Your task to perform on an android device: I want to start the stopwatch in the Alarm Clock Xtreme app to see who will win the current gym competition.
Image 0: 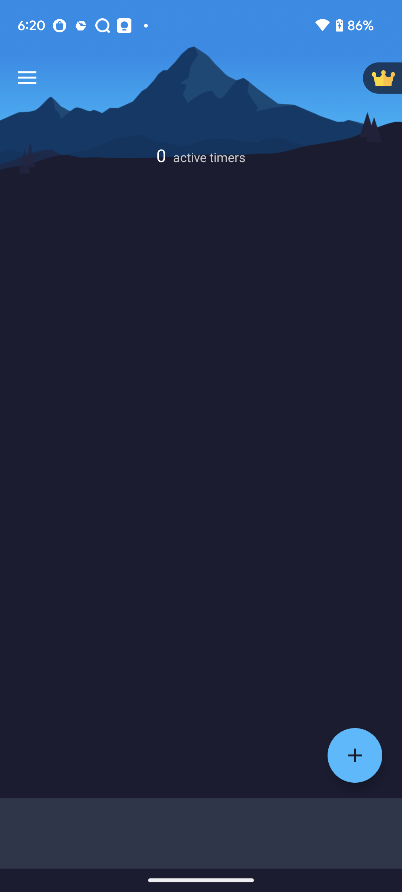
Click on the three bar menu at the top left corner of the screen
Step 0: click (27, 78)
Image 1: 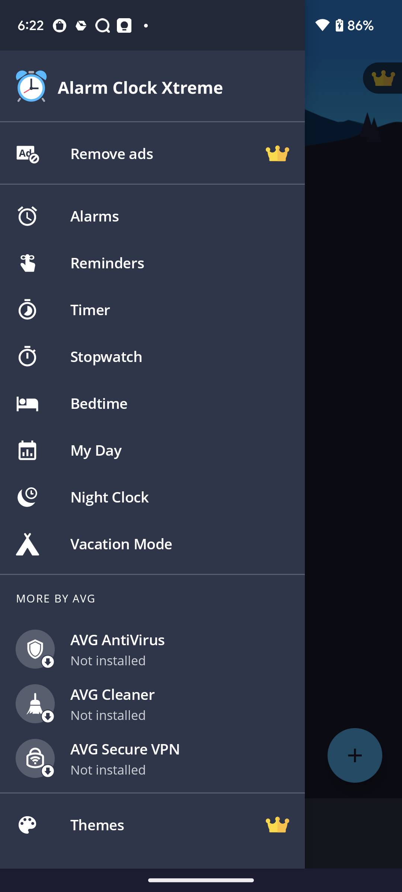
Go to the stopwatch section
Step 1: click (180, 356)
Image 2: 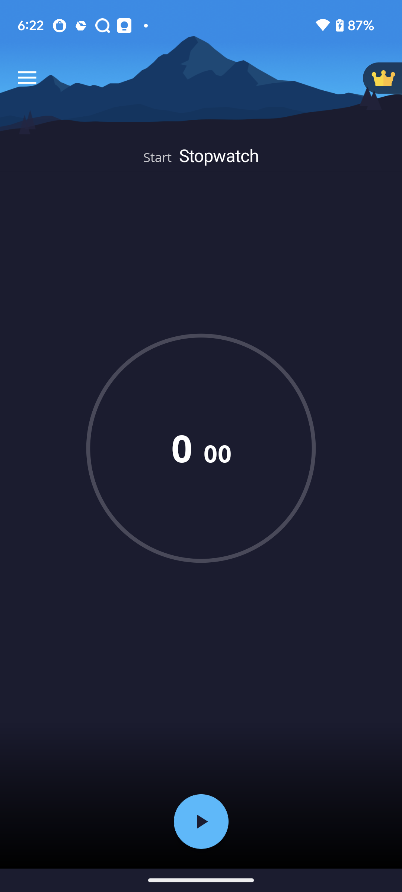
click on the play button  at the bottom of the screen
Step 2: click (201, 821)